Your task to perform on an android device: Go to the Snapdeal app and search for Bella True digital printed yoga mats made of polyester material.
Image 0: 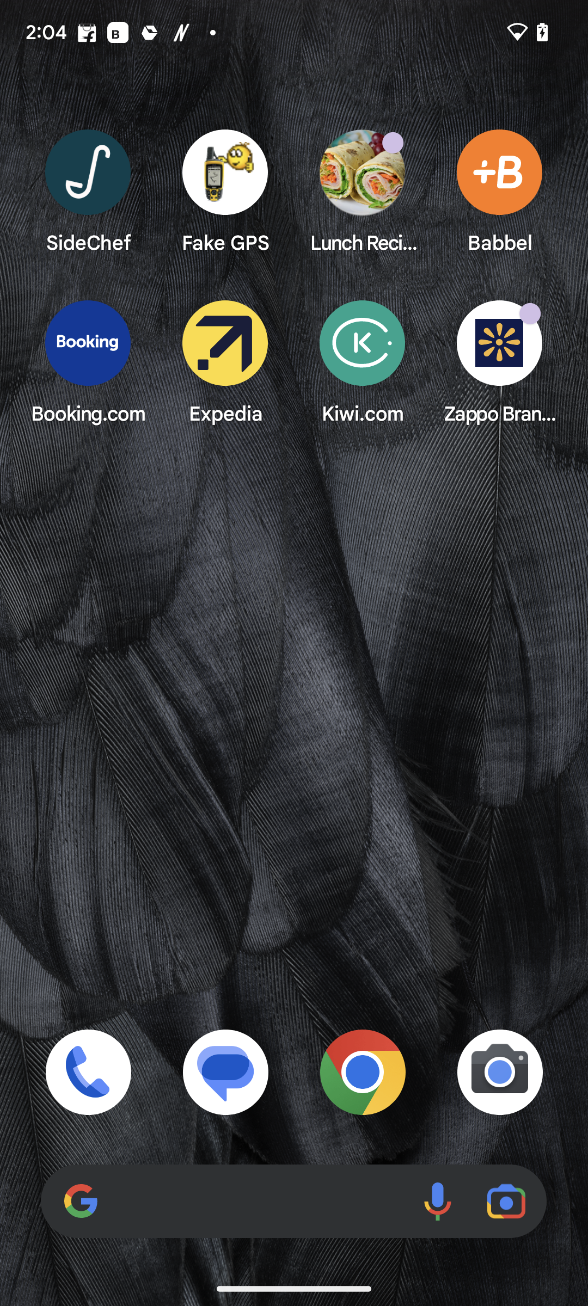
Open the Snapdeal app.
Step 0: open app "Snapdeal"
Image 1: 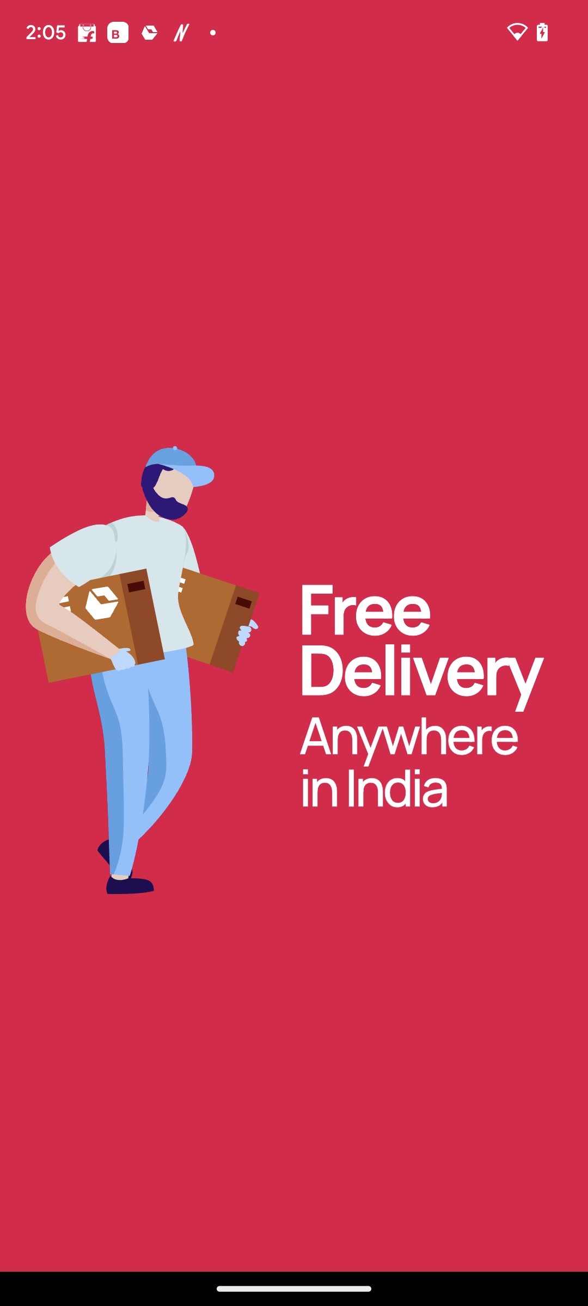
Open the Snapdeal app.
Step 1: wait
Image 2: 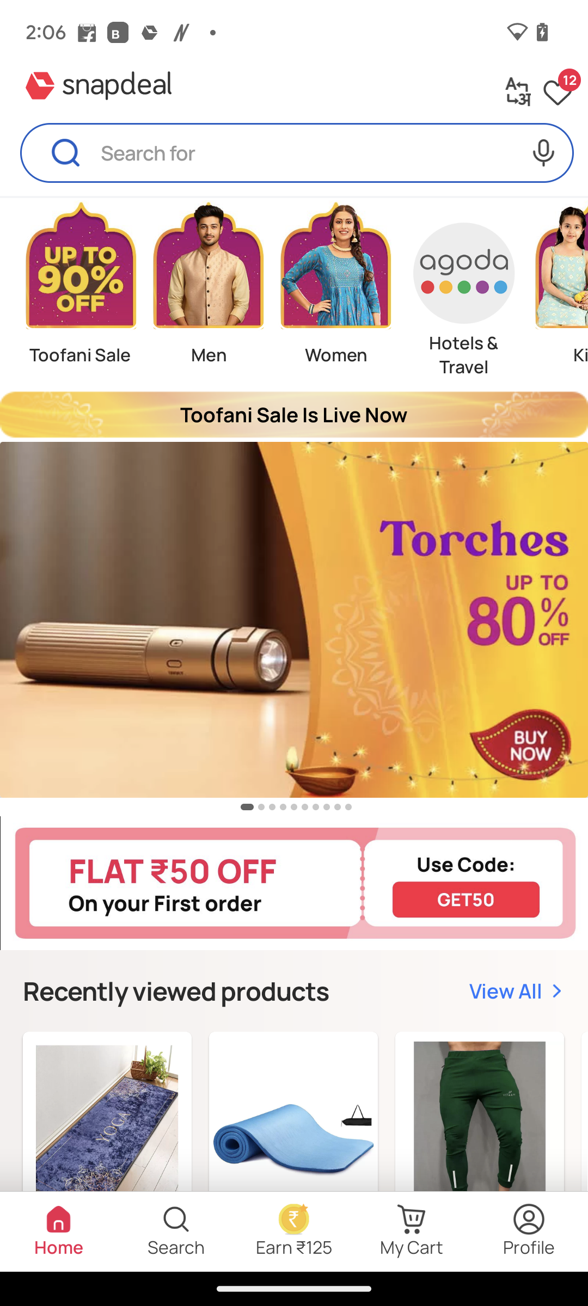
Click on the search bar at the top of the screen.
Step 2: click (148, 153)
Image 3: 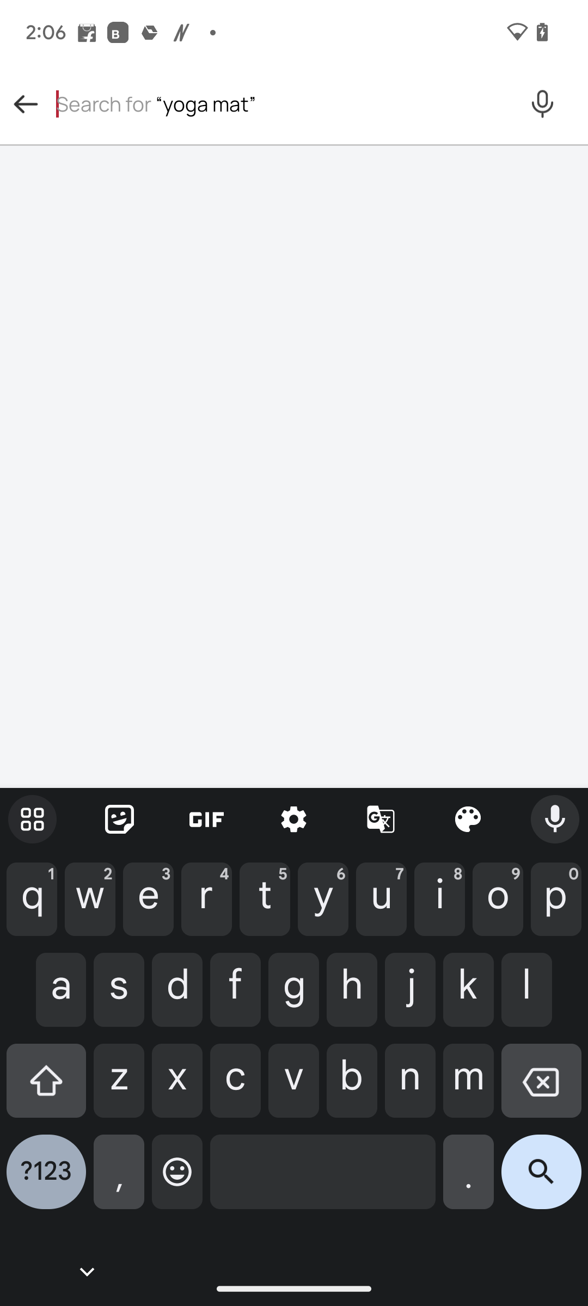
Type yoga mat in the text field.
Step 3: type "yoga mat"
Image 4: 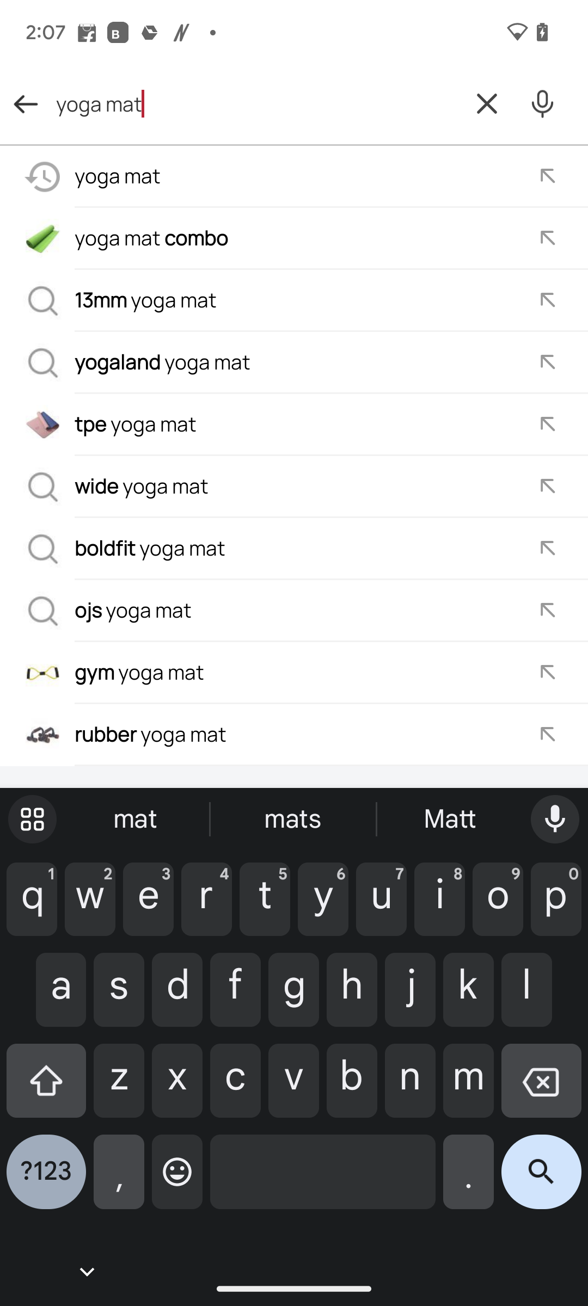
Click on search icon at the bottom right corner of the screen.
Step 4: click (541, 1180)
Image 5: 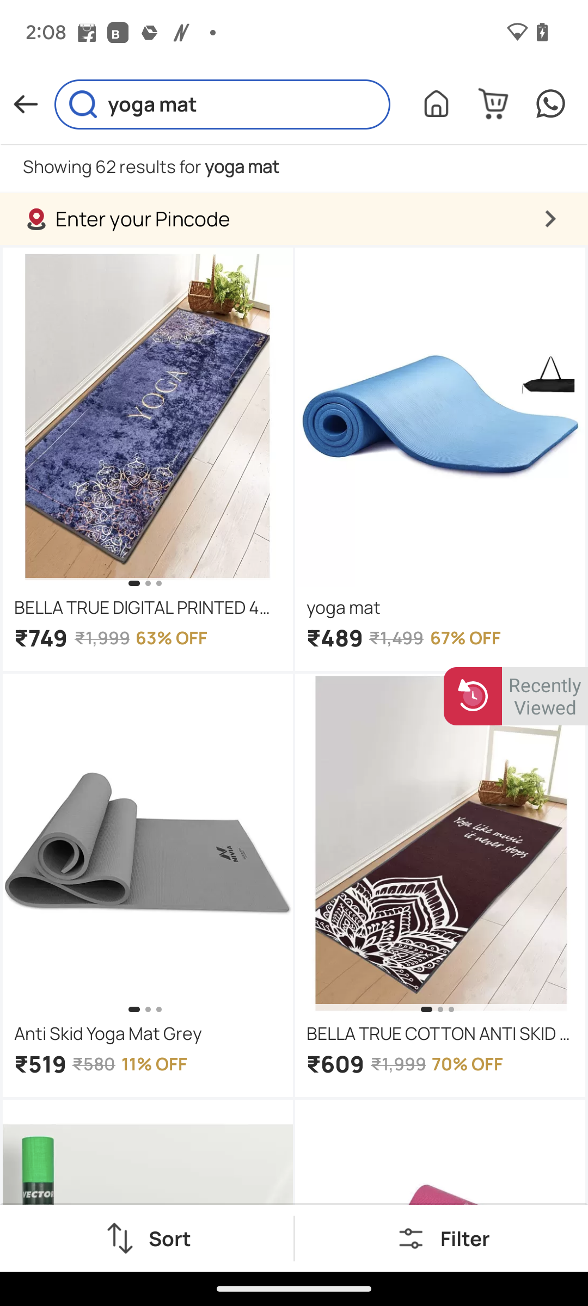
Click on the first image on the left side of the screen.
Step 5: click (114, 389)